Your task to perform on an android device: I want to remove the Bolt Push car from my shopping cart.
Image 0: 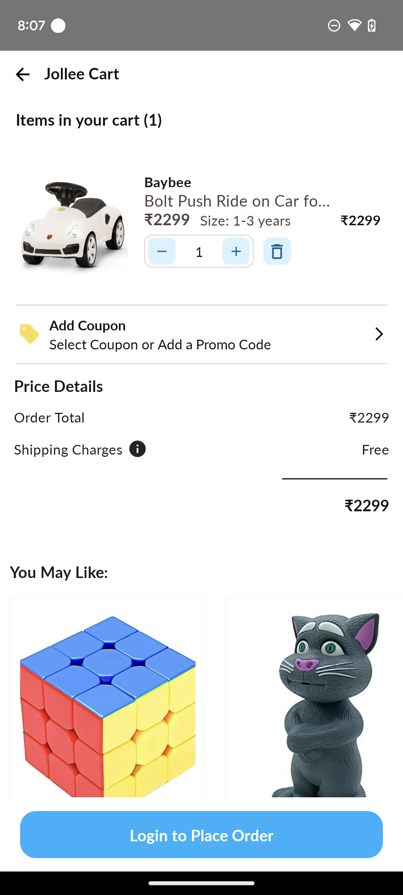
Click on the bin icon on the right side of the product information card.
Step 0: click (277, 251)